Your task to perform on an android device: In ebay app, go to the categories section then search for smartphones in the cell phones & smartphones sub category under the cell phone and accessories category
Image 0: 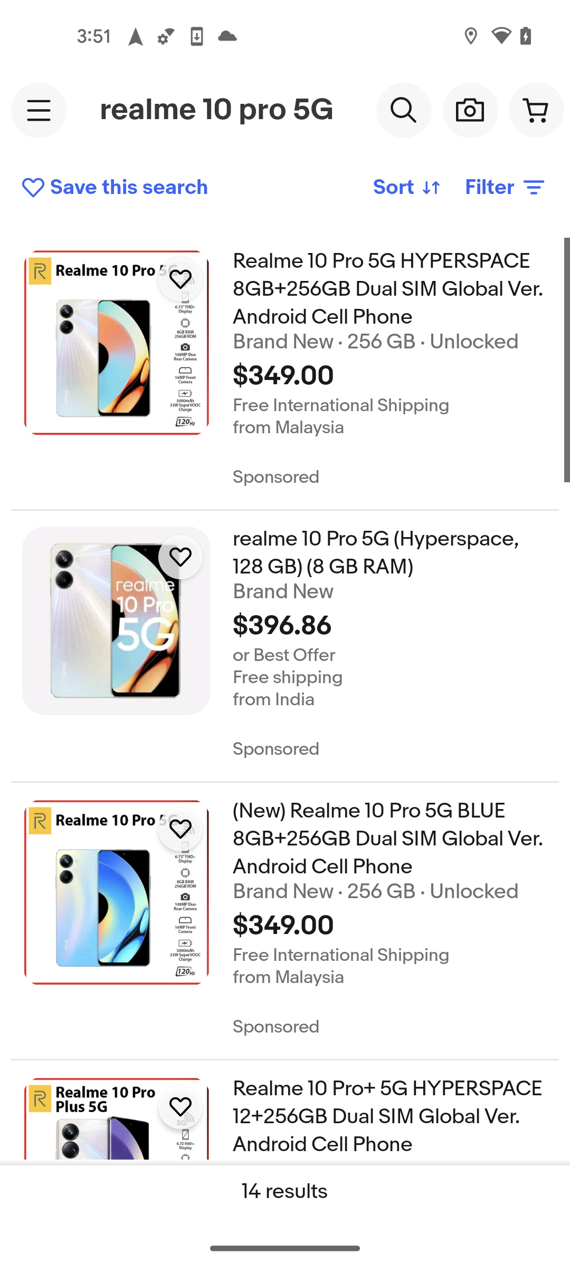
Click on the menu icon at the top left corner of the screen
Step 0: click (39, 110)
Image 1: 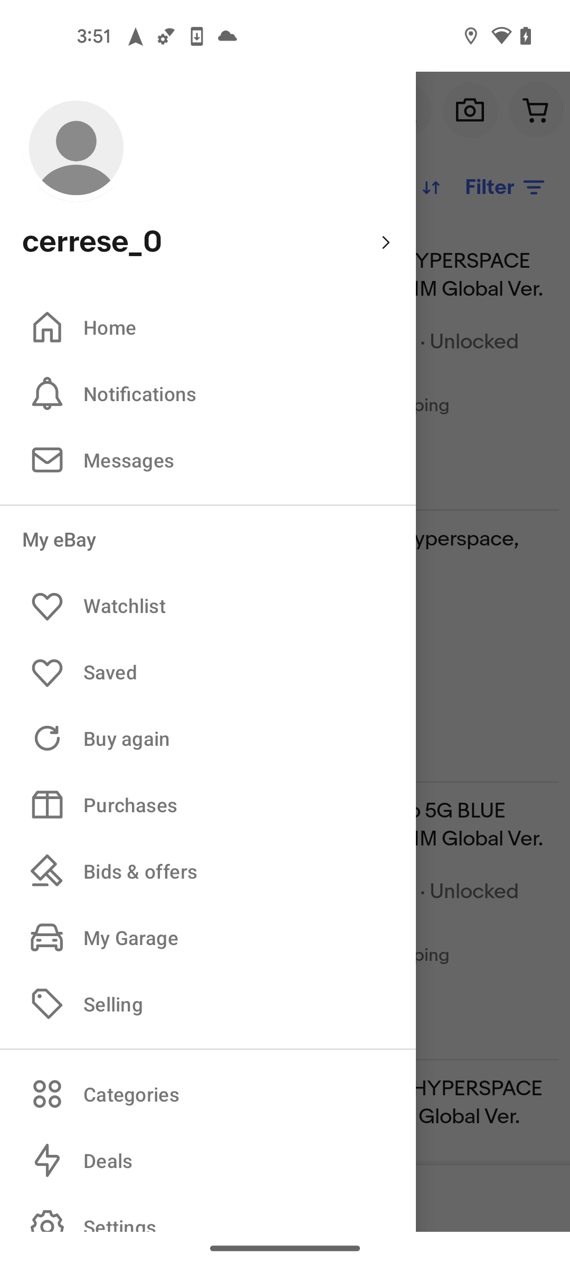
Open the categories section
Step 1: click (207, 1094)
Image 2: 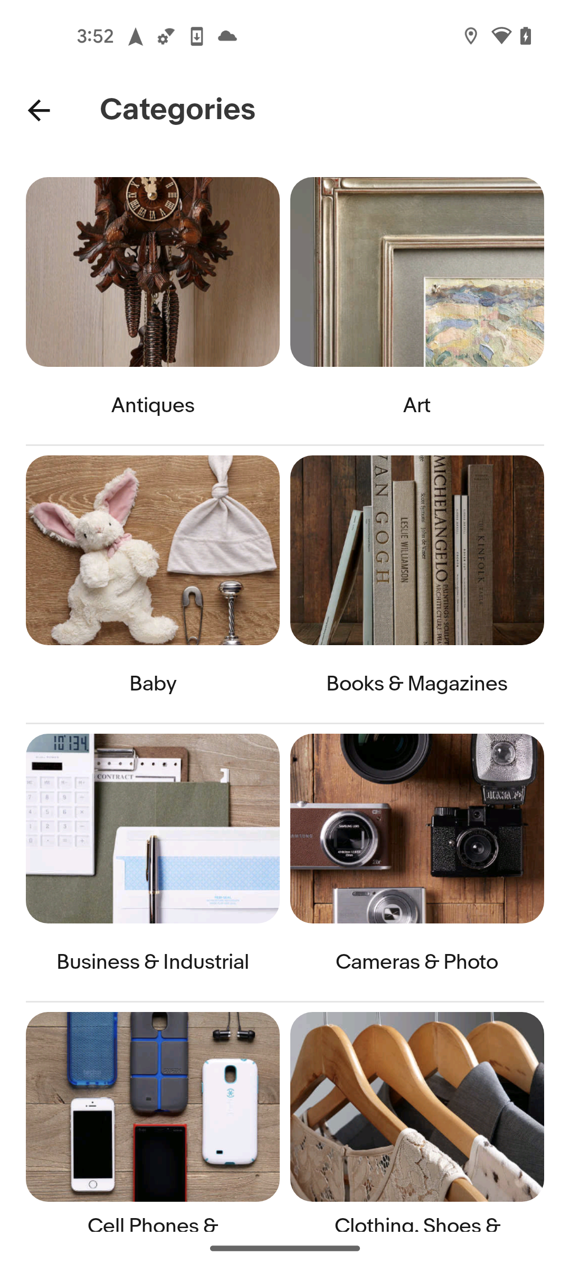
Swipe up
Step 2: scroll down
Image 3: 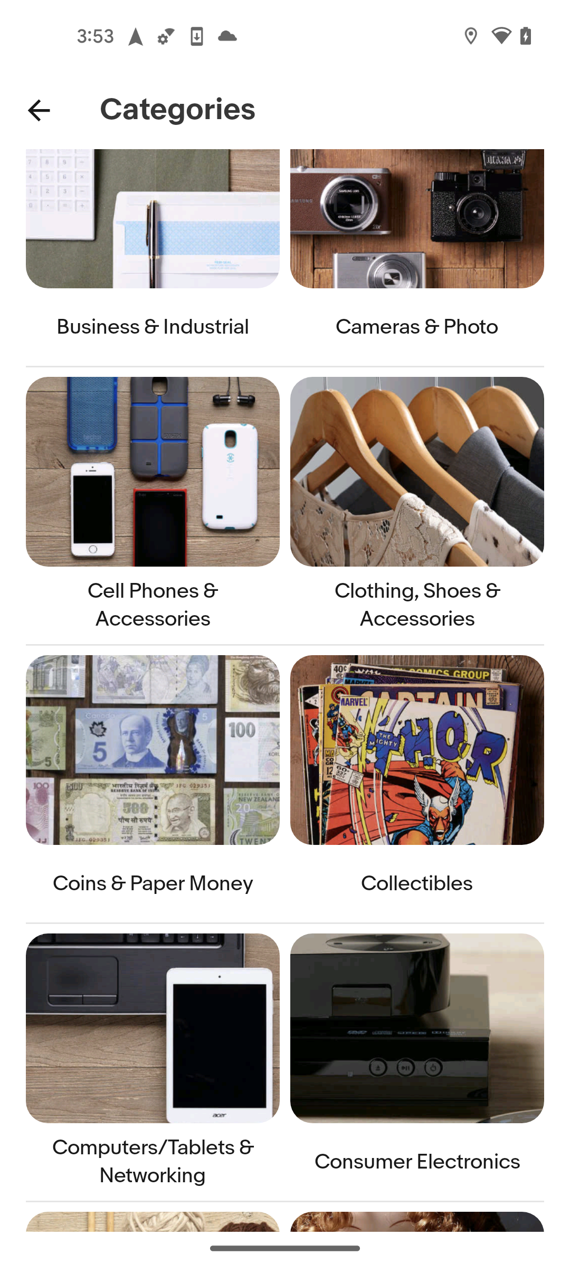
Open Cell phones & Accessories category
Step 3: click (158, 456)
Image 4: 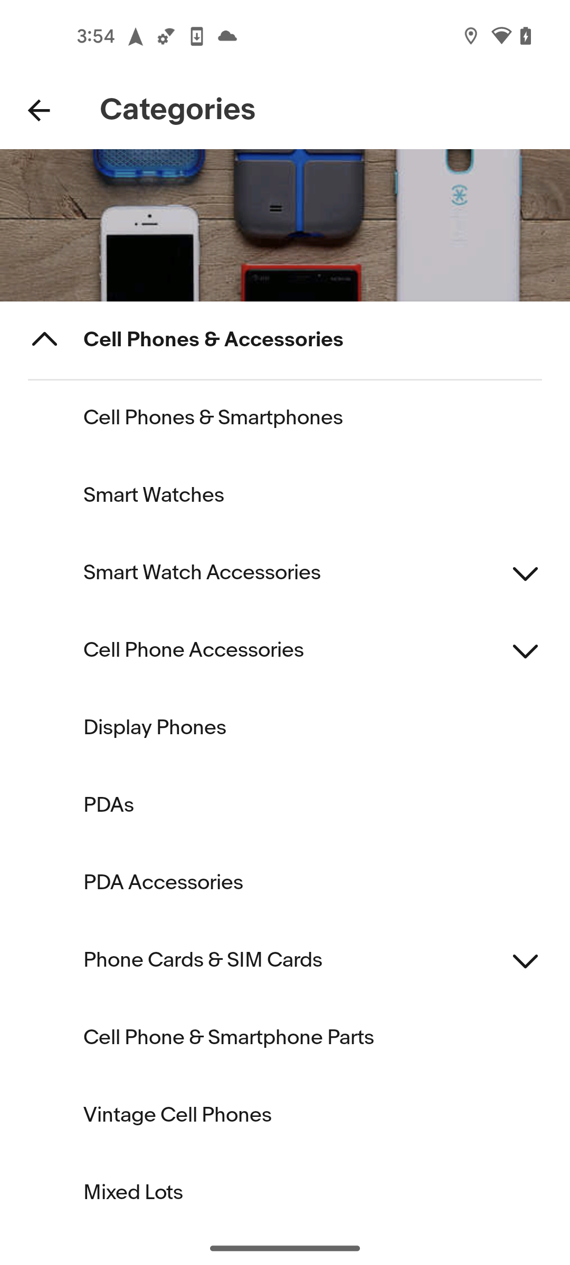
Select the Cell phones & Smartphones sub category
Step 4: click (285, 417)
Image 5: 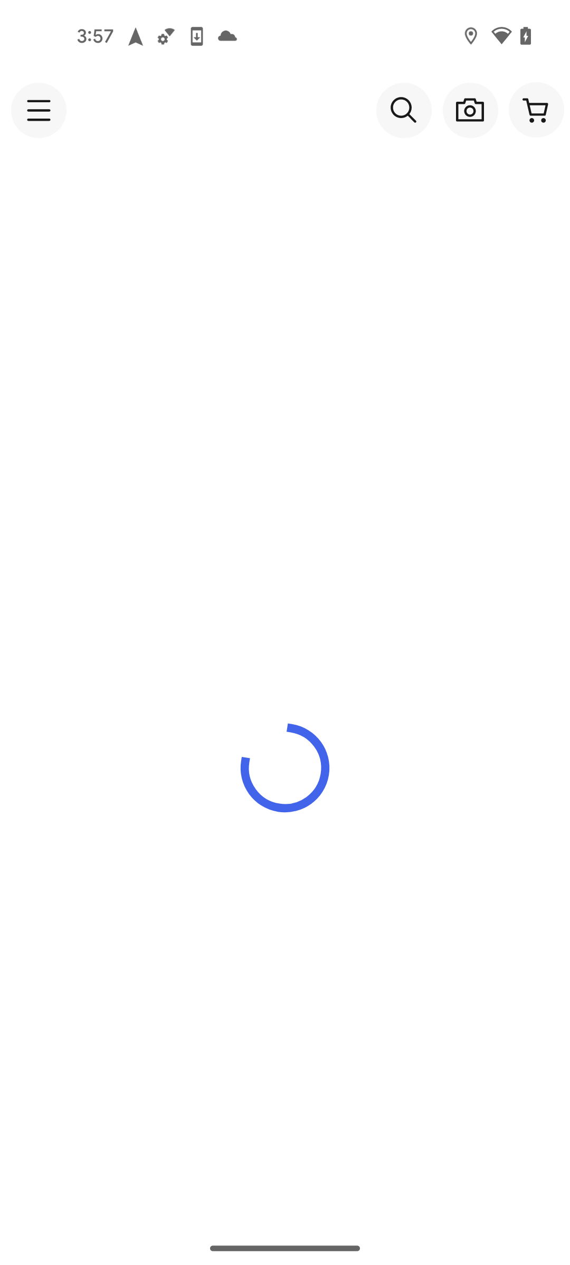
Select the Cell phones & Smartphones sub category
Step 5: wait
Image 6: 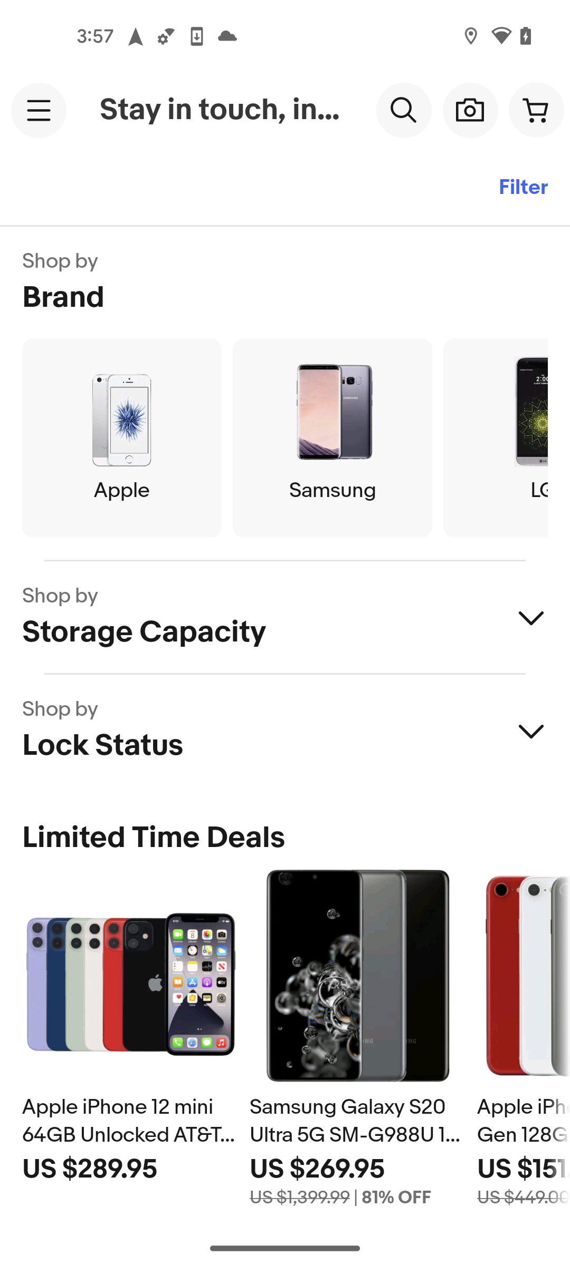
Scroll down to browse items
Step 6: scroll down
Image 7: 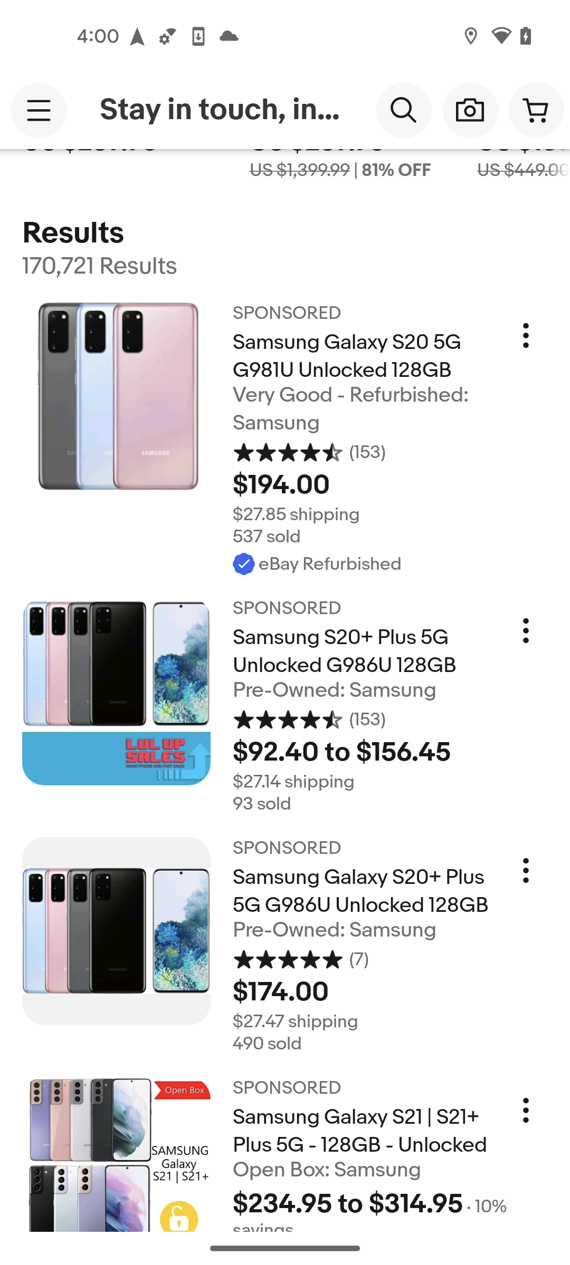
Scroll down to browse items
Step 7: scroll down
Image 8: 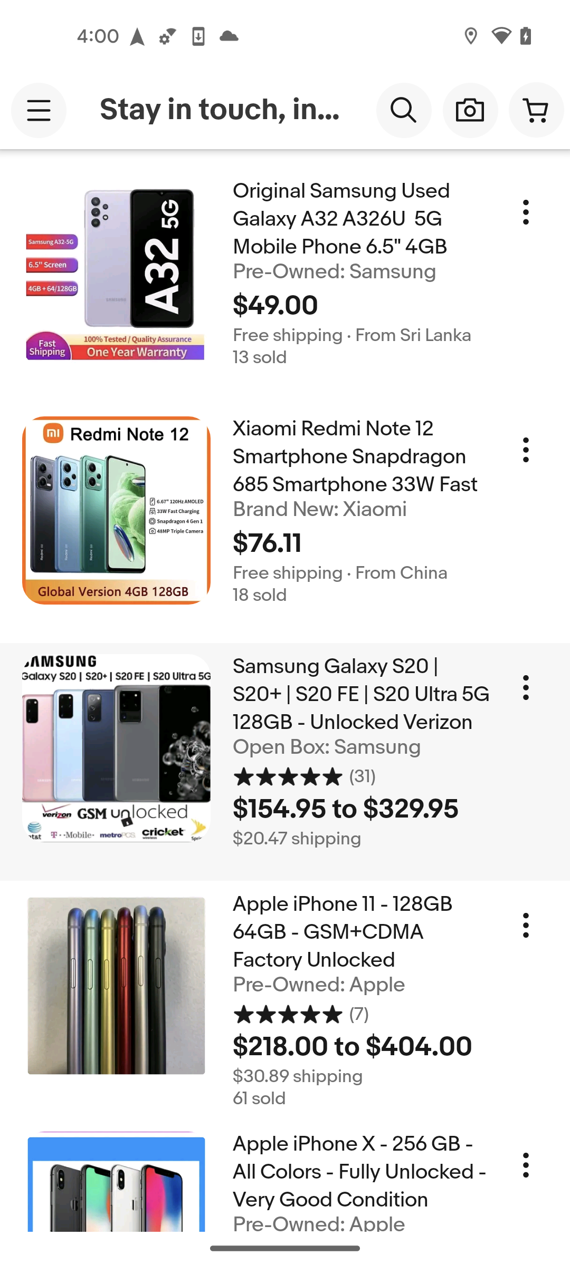
Scroll down to browse items
Step 8: scroll down